Your task to perform on an android device: In the Smart Recorder app, I want to save the current recording with the title Practise 2.
Image 0: 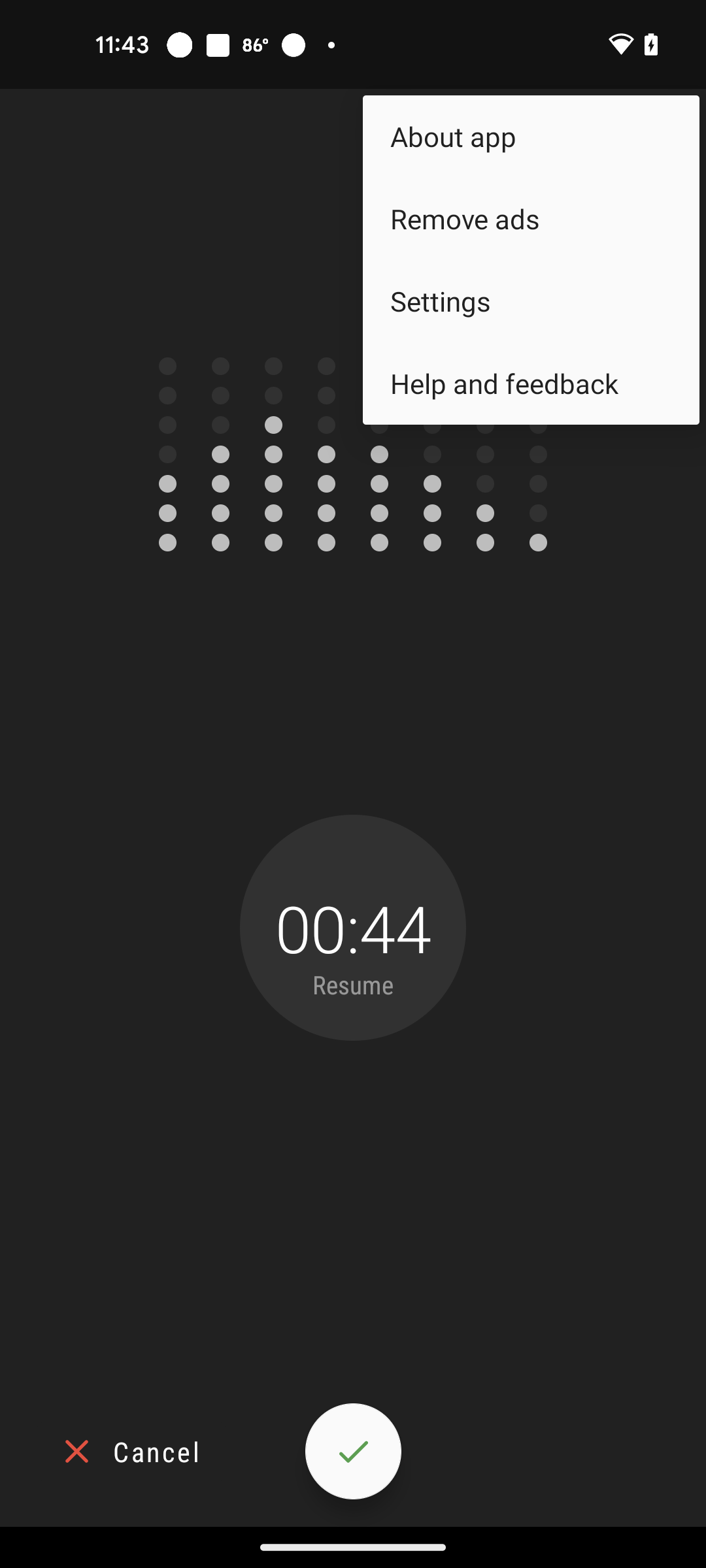
Tap on the screen
Step 0: click (361, 907)
Image 1: 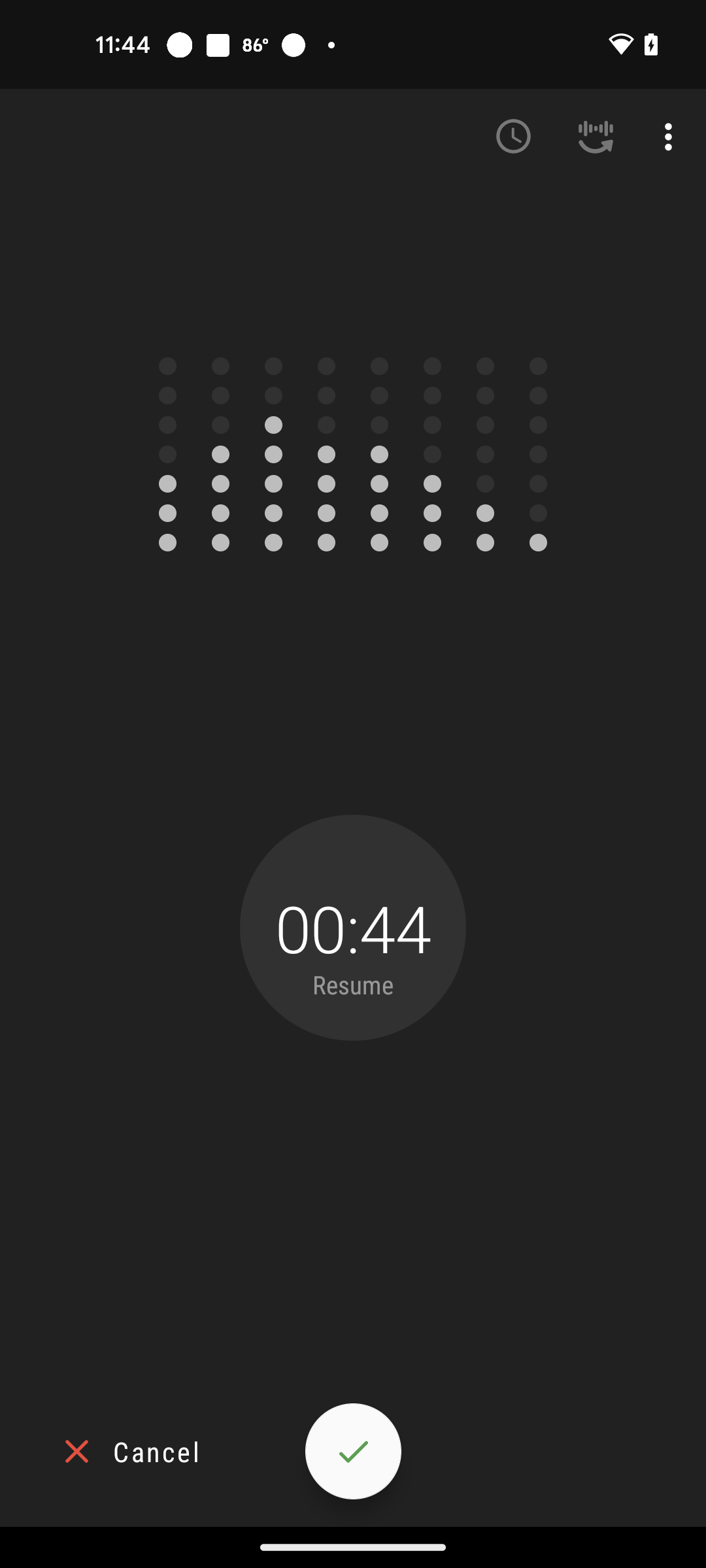
Click on the Tick button
Step 1: click (353, 1451)
Image 2: 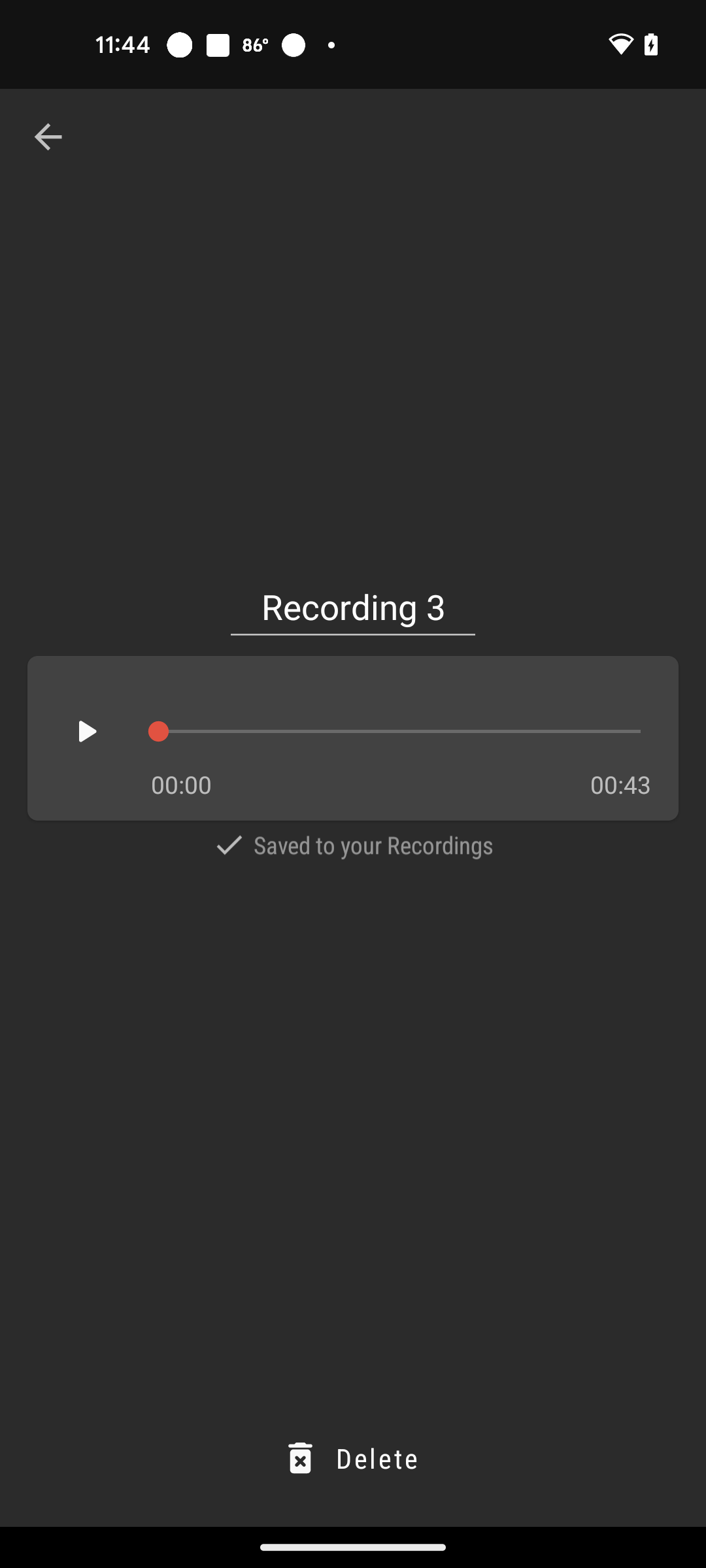
Click on the Recording 3 Title bar
Step 2: click (352, 608)
Image 3: 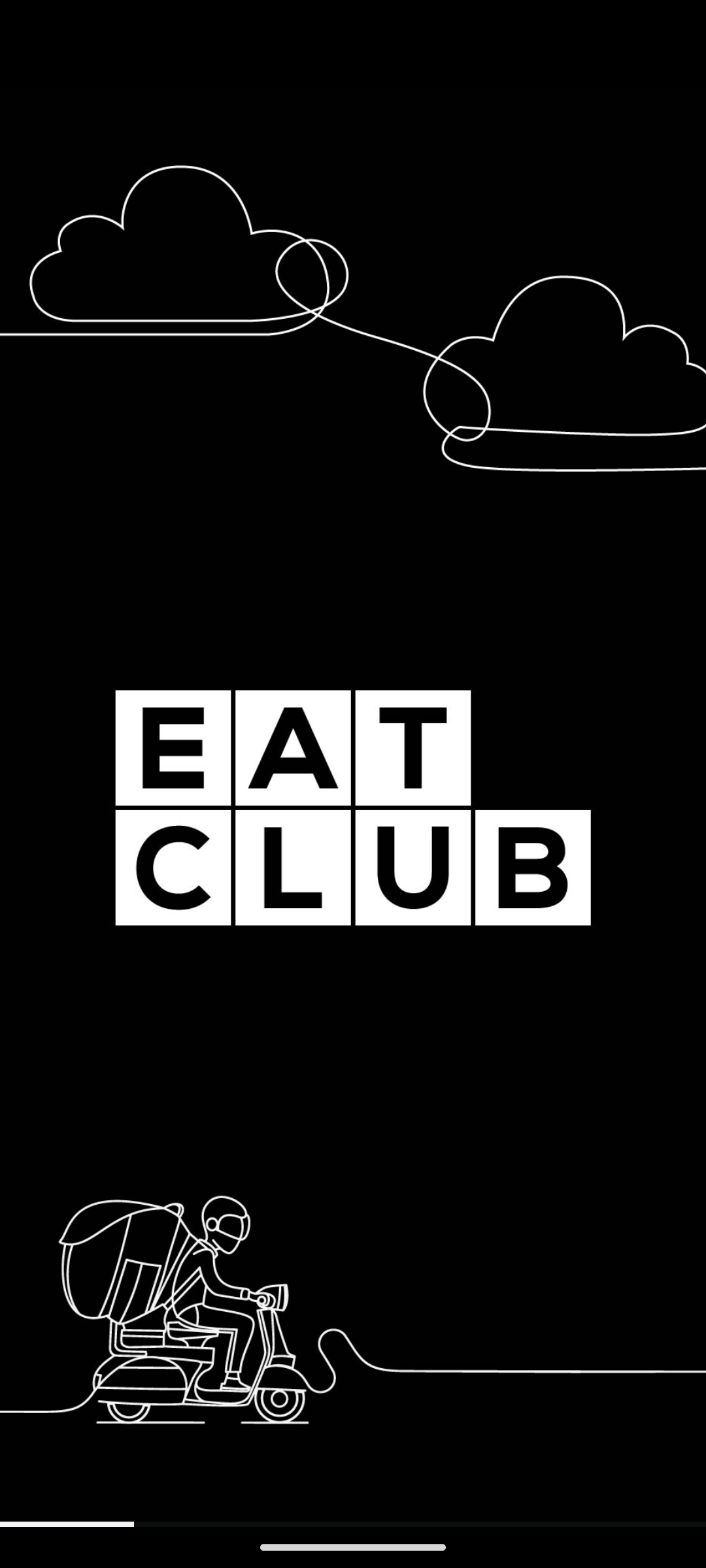
Click on the Recording 3 Title bar
Step 3: wait
Image 4: 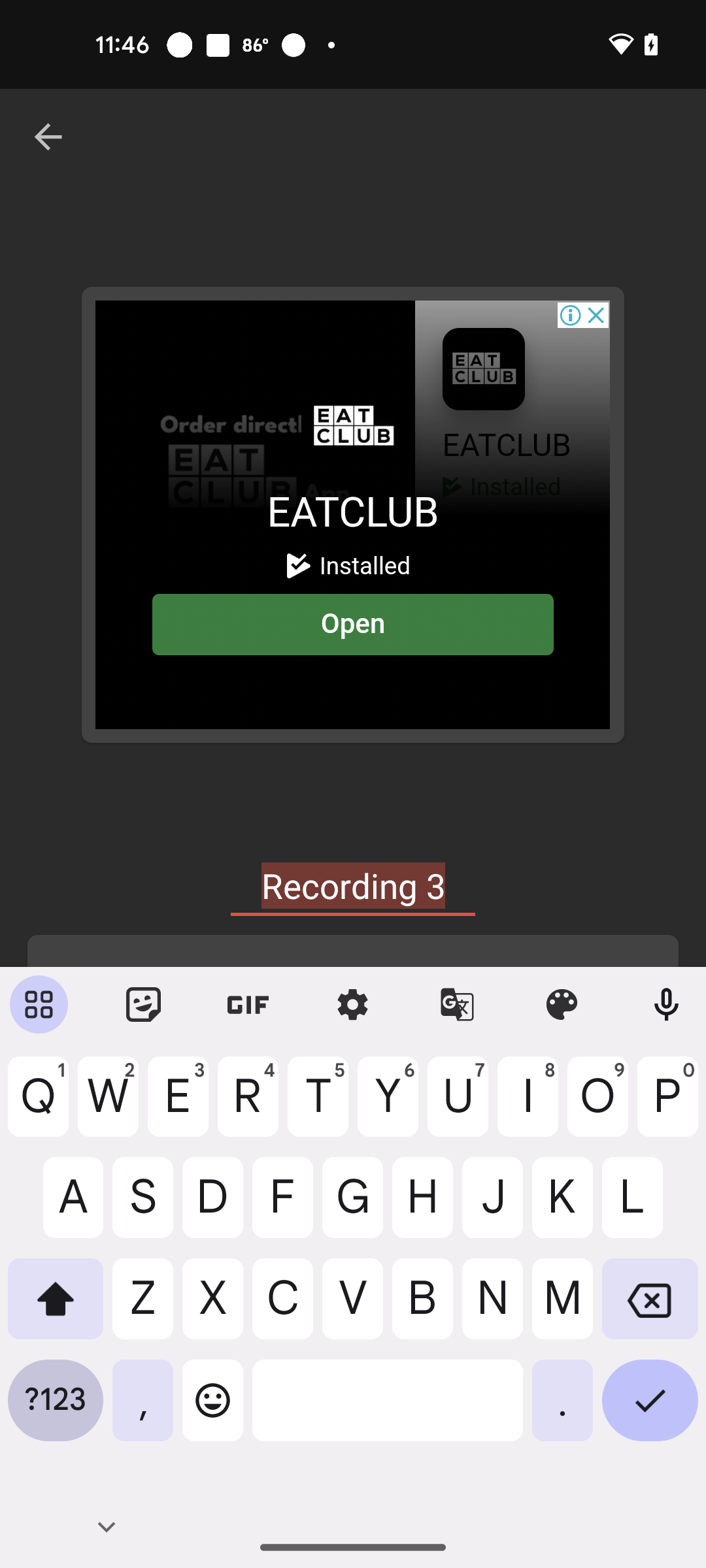
Add the title as Practice 2
Step 4: type "practice 2"
Image 5: 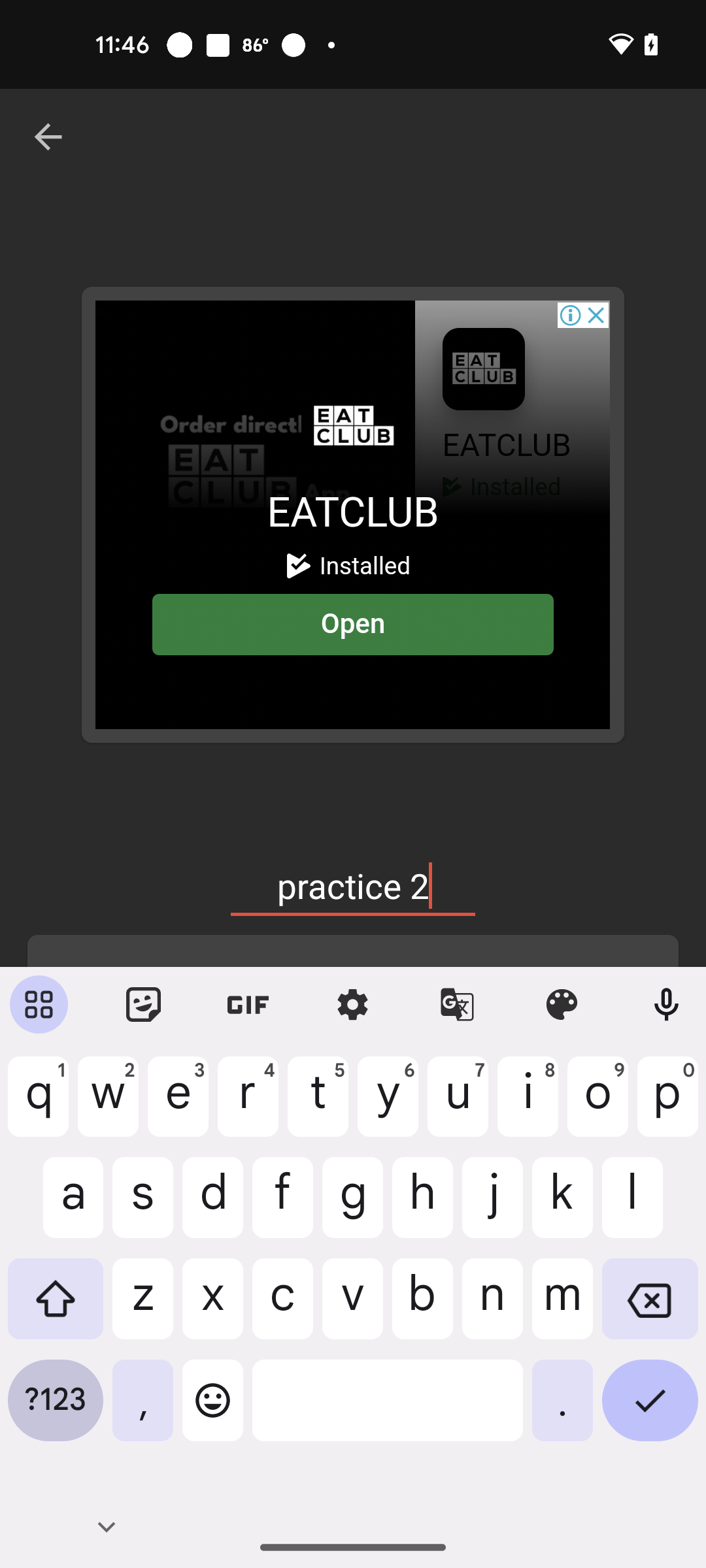
Click on the Tick icon at the bottom right corner of the screen
Step 5: click (650, 1410)